Your task to perform on an android device: I'm always interested in listening to music, and Henrique e Juliano is my favourite music artist, so open the Vimeo app and search for Henrique e Juliano music videos.
Image 0: 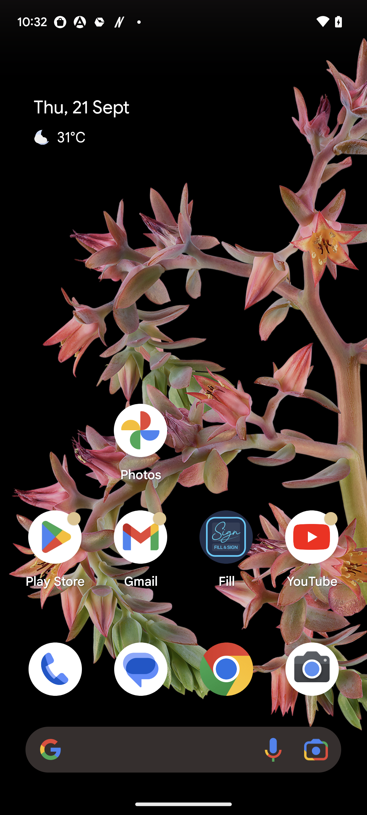
Open Vimeo App
Step 0: open app "Vimeo"
Image 1: 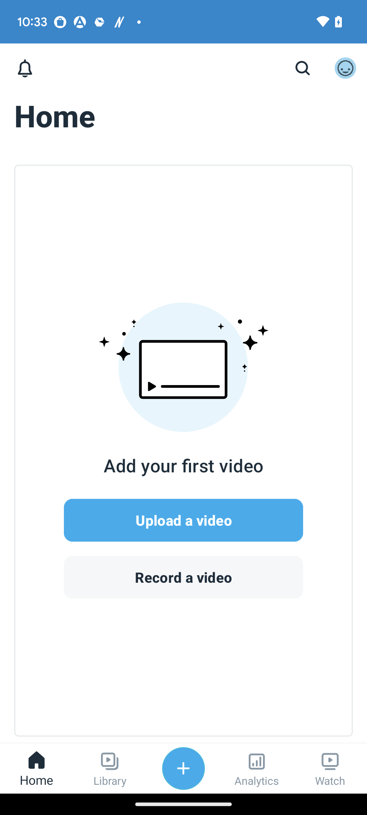
Click on the search icon at the top right corner of the screen
Step 1: click (302, 68)
Image 2: 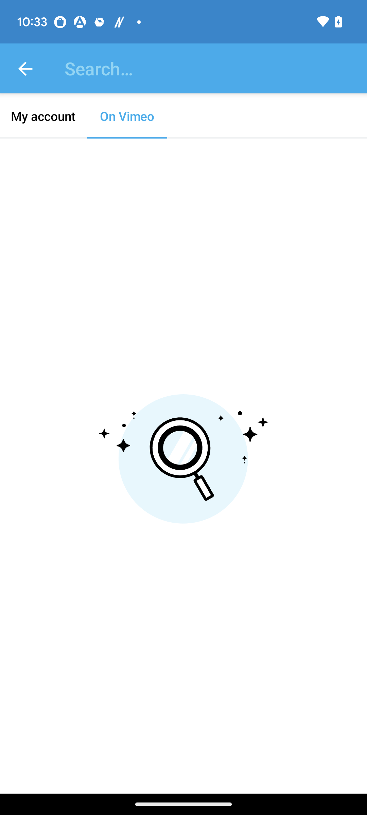
Search for Henrique e Juliano videos
Step 2: type "Henrique e Juliano"
Image 3: 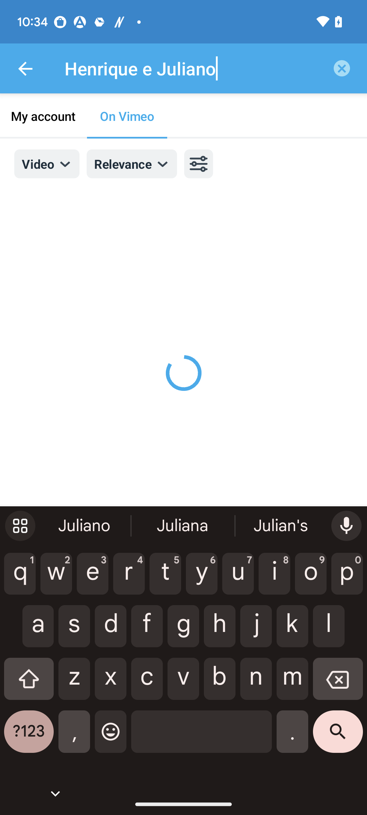
Search for Henrique e Juliano videos
Step 3: wait